Your task to perform on an android device: Search for the seven spiritual laws of success in the Kindle app
Image 0: 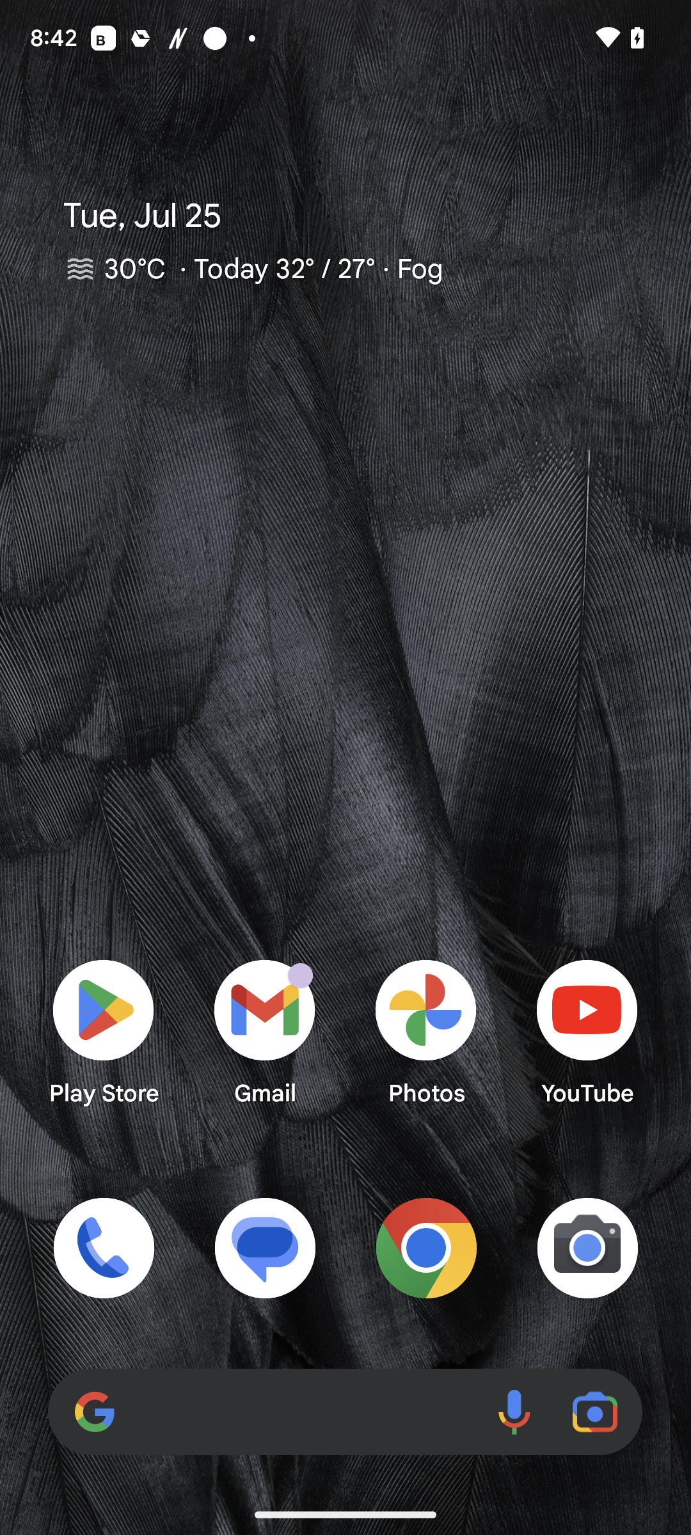
Open the Kindle app
Step 0: open app "Kindle"
Image 1: 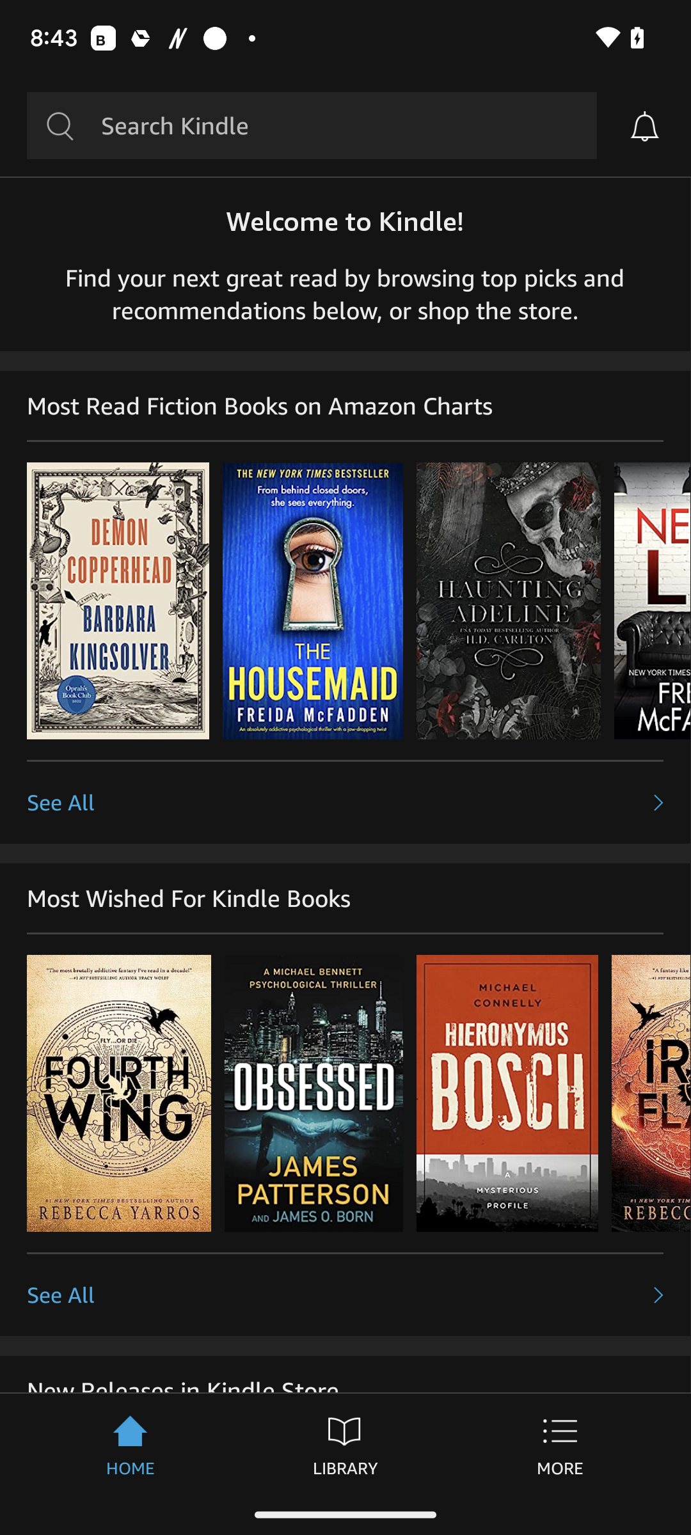
Click on the search bar at the top of the screen
Step 1: click (248, 132)
Image 2: 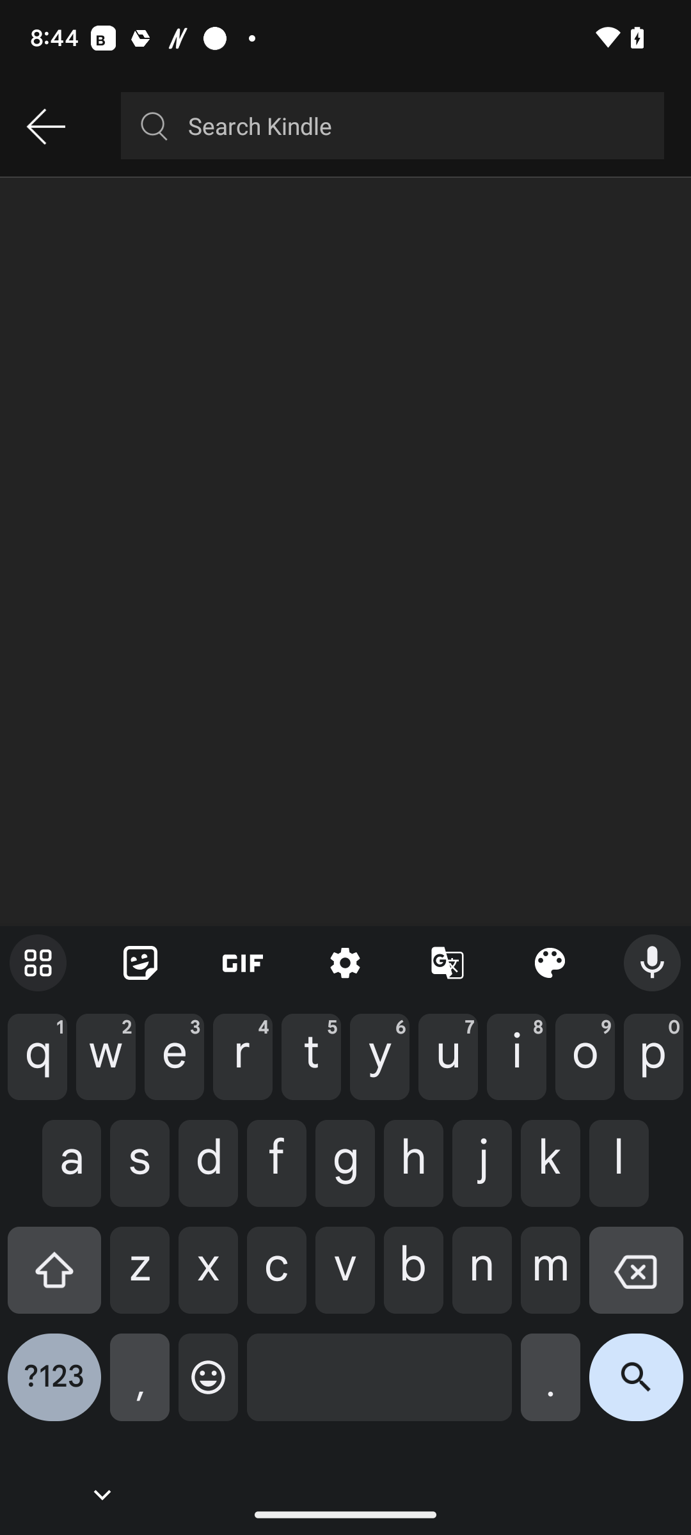
Type the seven spiritual laws of success in the search bar at the top of the screen
Step 2: type "the seven spiritual laws of success"
Image 3: 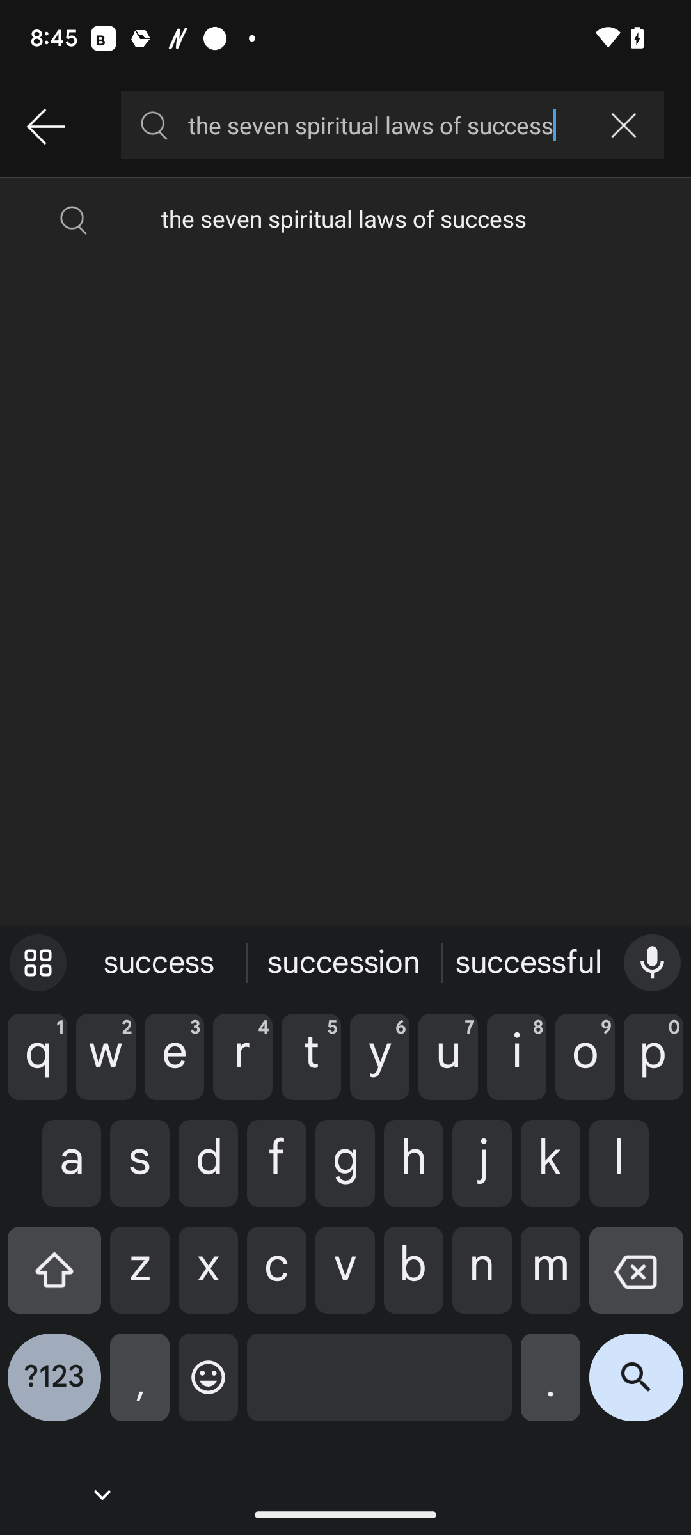
Click on the search icon at the bottom-right corner of the screen
Step 3: click (636, 1387)